Your task to perform on an android device: I need to contact customer support to learn more about payment details.
Image 0: 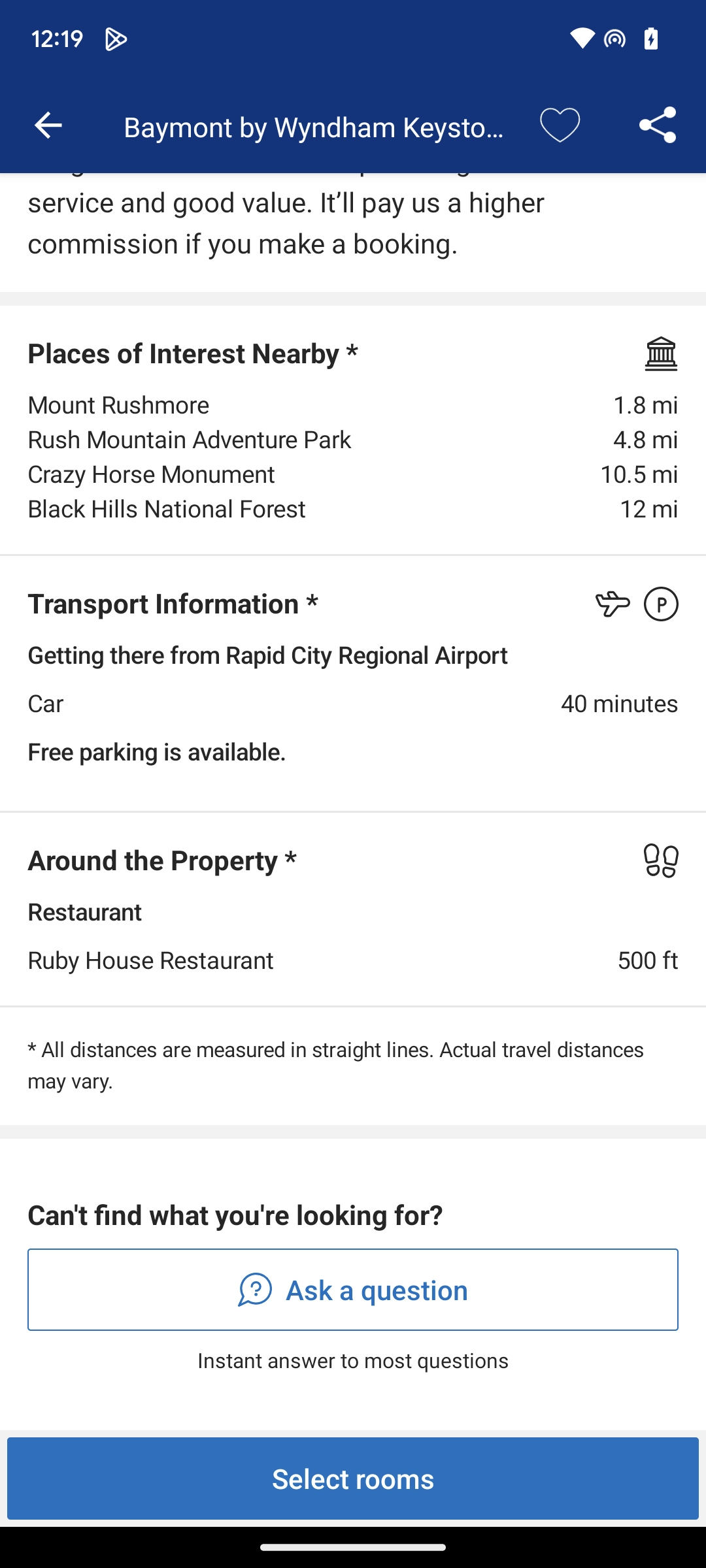
Click on the top arrow.
Step 0: click (48, 125)
Image 1: 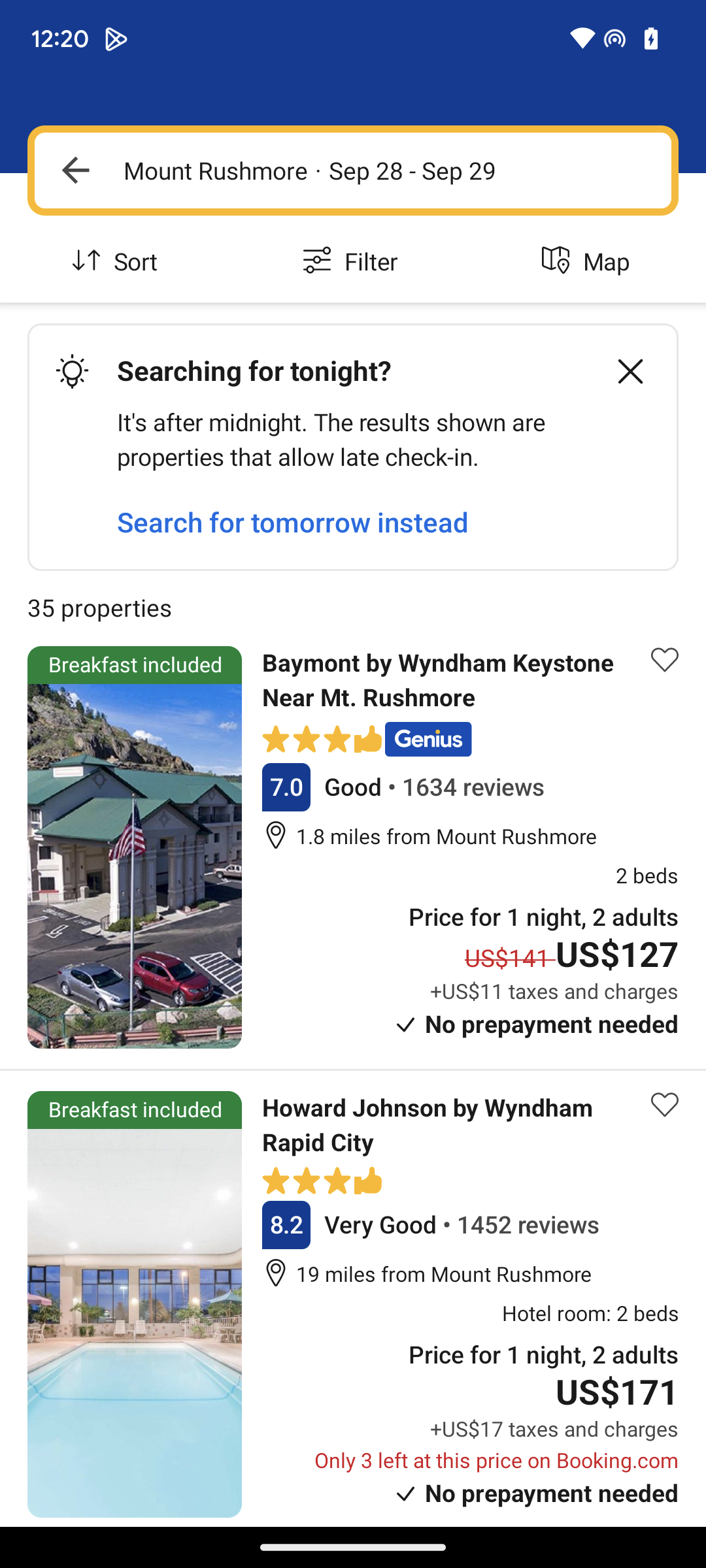
Click on the top arrow.
Step 1: click (75, 170)
Image 2: 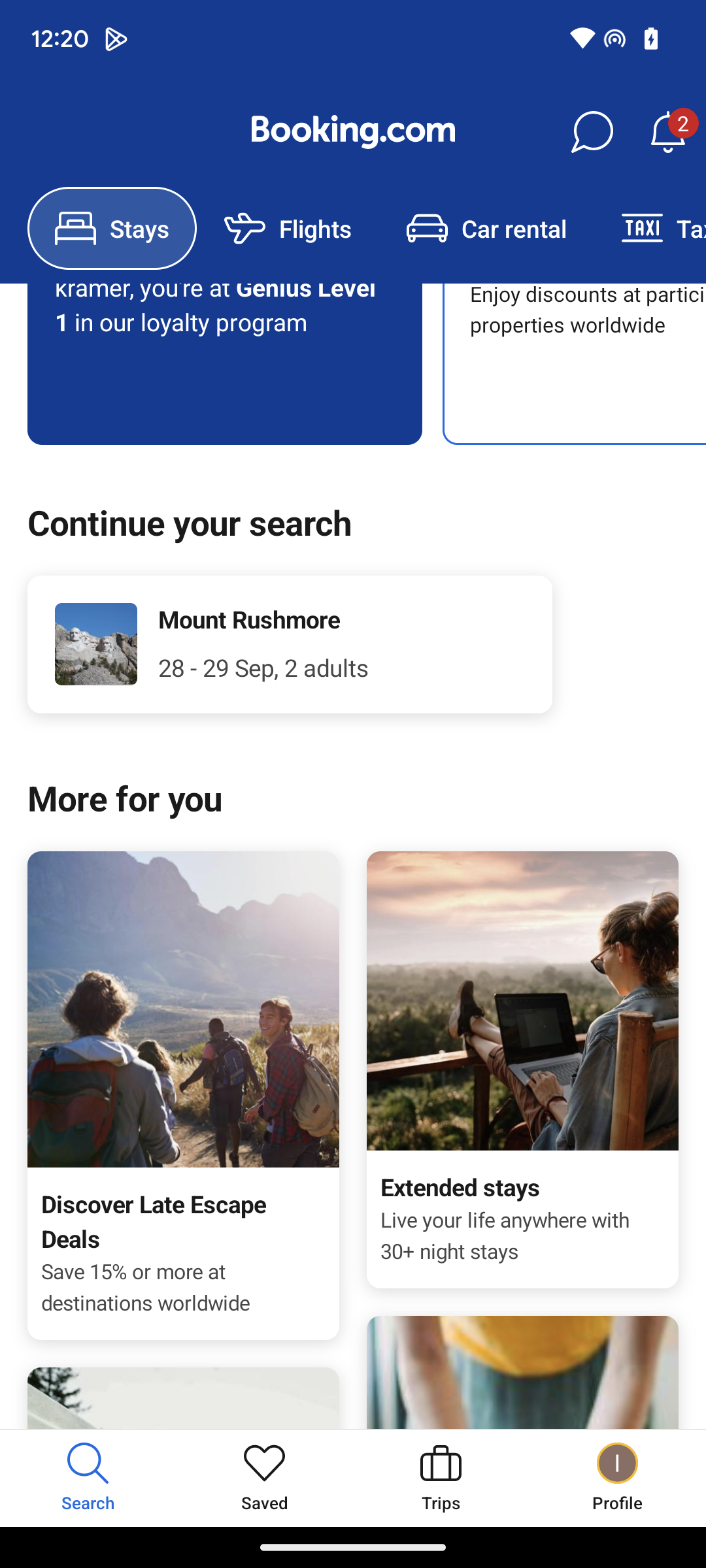
Click on the I profile.
Step 2: click (618, 1477)
Image 3: 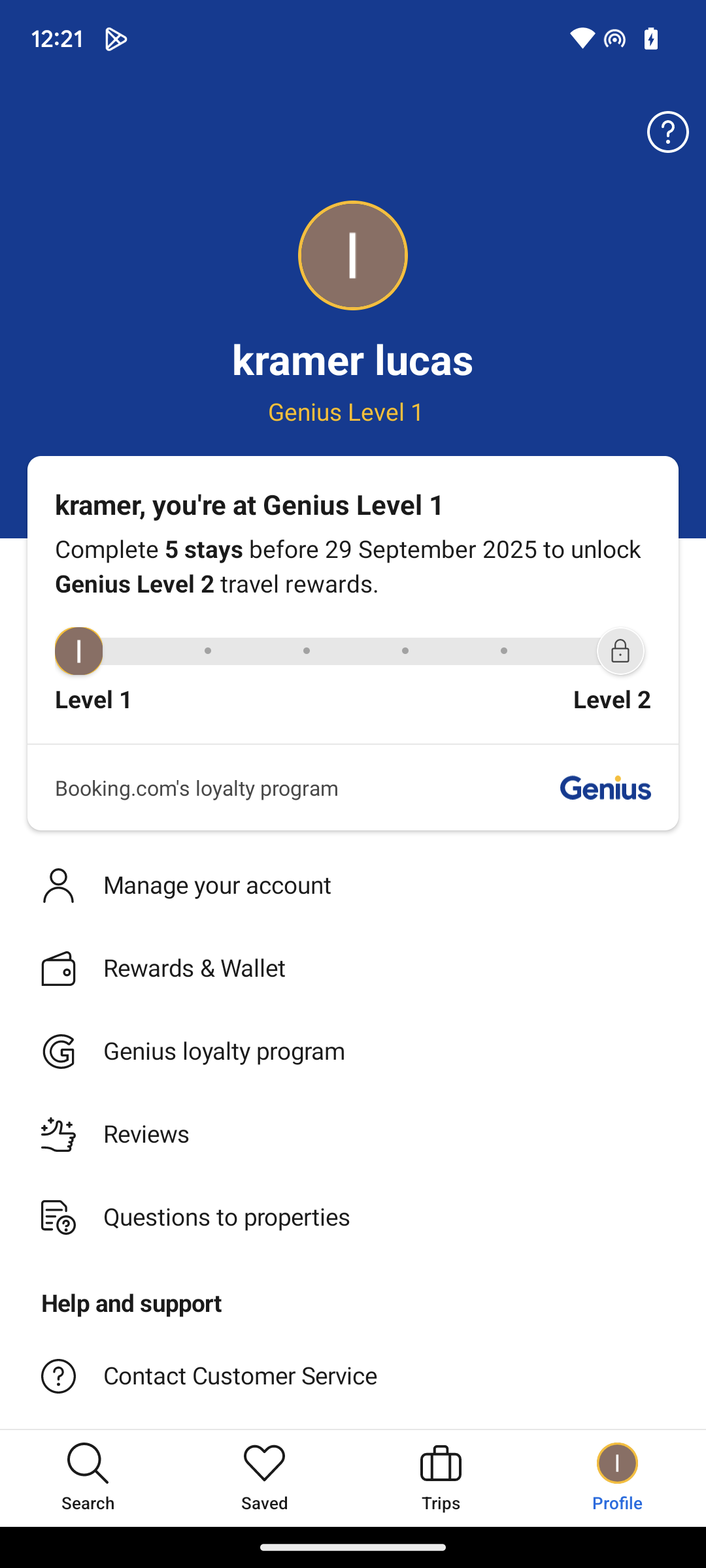
Click on Contact Customer Service.
Step 3: click (384, 1376)
Image 4: 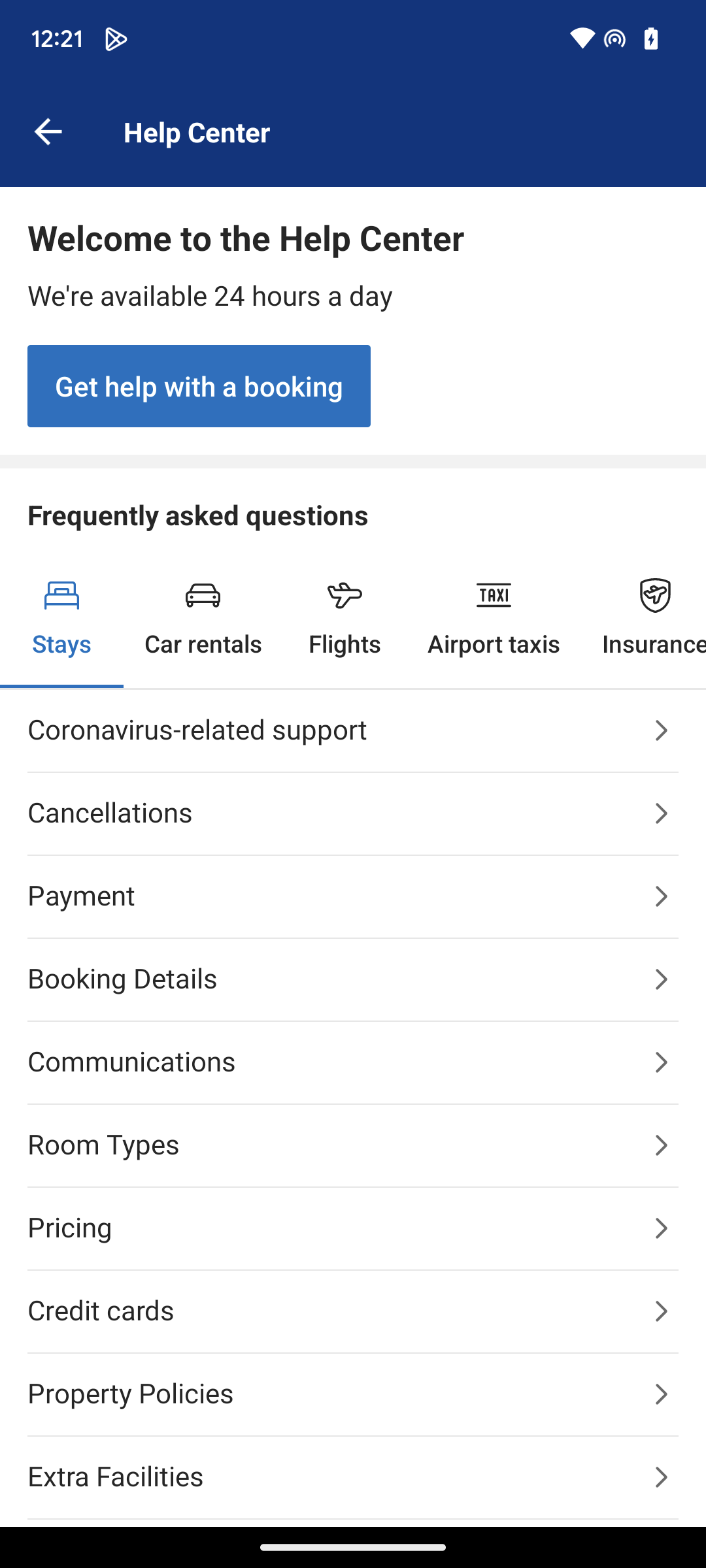
Click on Payment.
Step 4: click (329, 896)
Image 5: 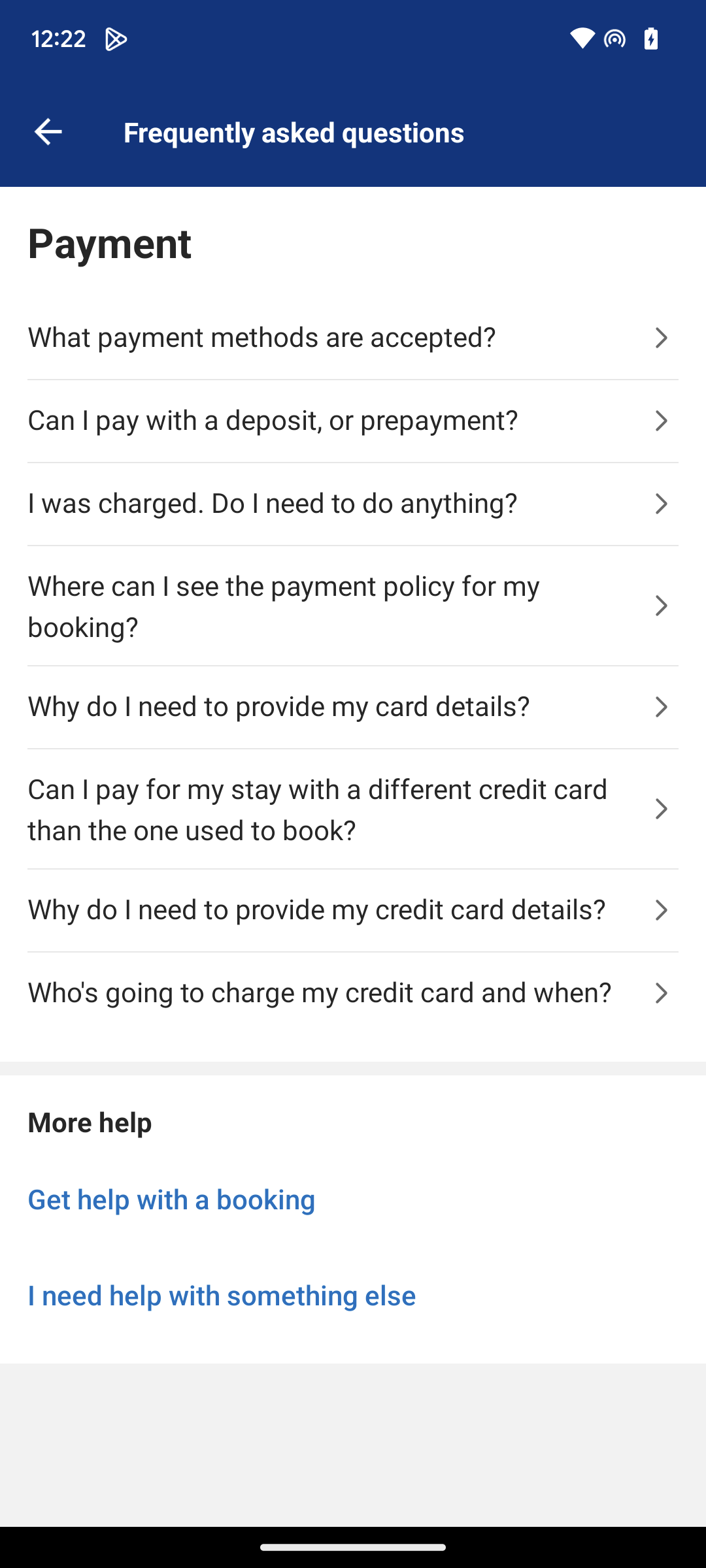
Click on what payment methods are accepted?
Step 5: click (329, 338)